Your task to perform on an android device: I need to delete one of the home yoga videos from Google Drive since I accidentally uploaded it twice.
Image 0: 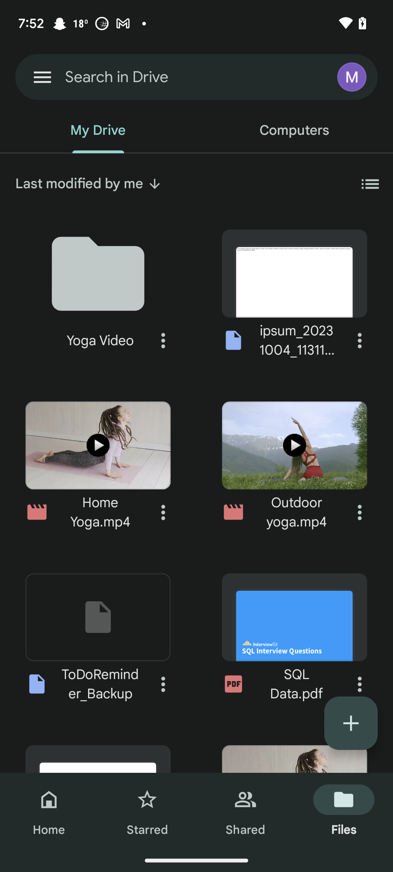
Click on the three dots icon next to the home yoga video
Step 0: click (163, 512)
Image 1: 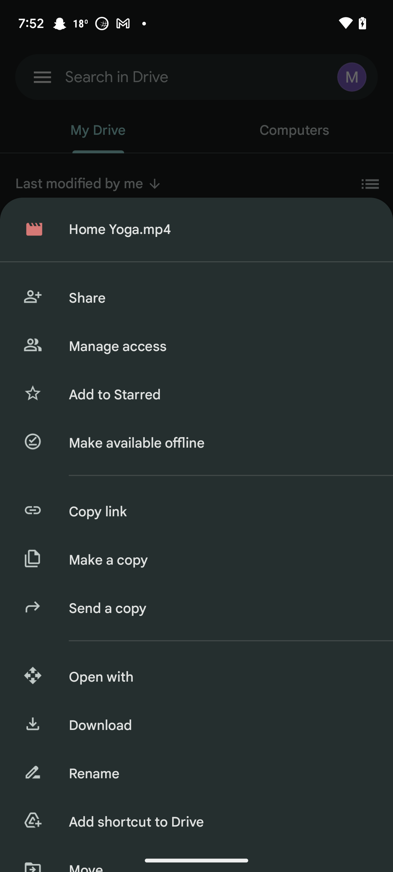
Swipe up the drawer
Step 1: scroll down
Image 2: 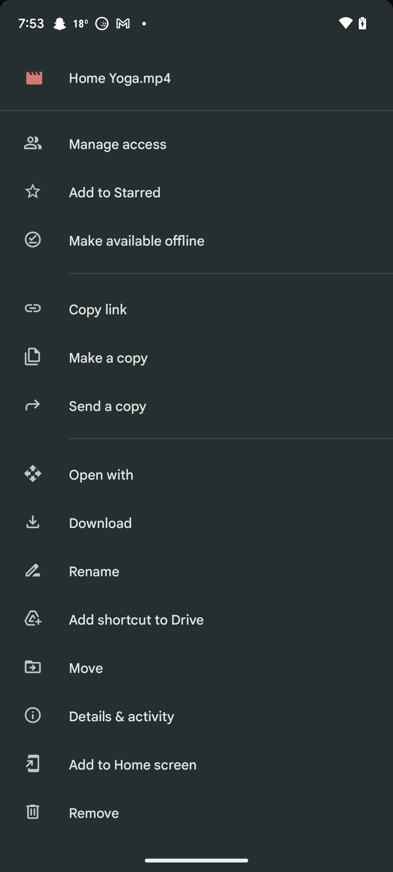
Click on the remove option
Step 2: click (219, 813)
Image 3: 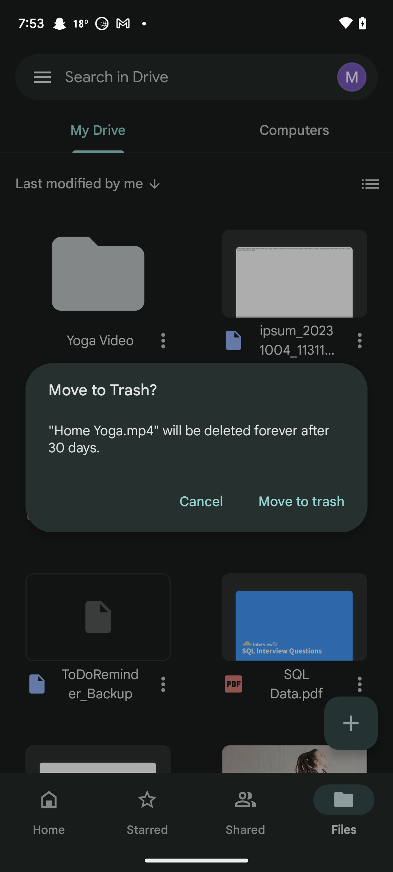
click on the move to trash button
Step 3: click (301, 502)